Your task to perform on an android device: Open Sound Recorder Plus app, Open the Playback controls of the current recording and Go backward for 6 seconds
Image 0: 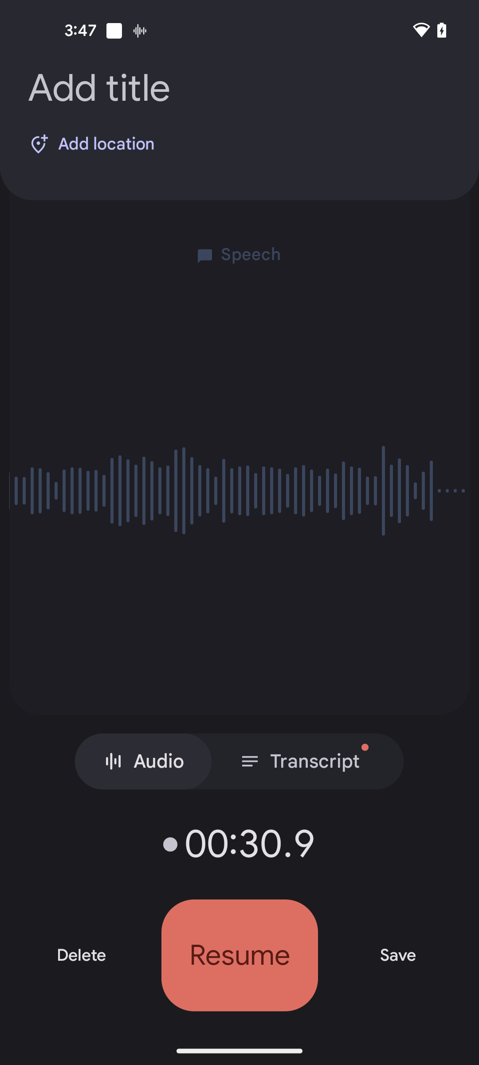
Open Sound Recorder Plus app
Step 0: open app "Sound Recorder Plus"
Image 1: 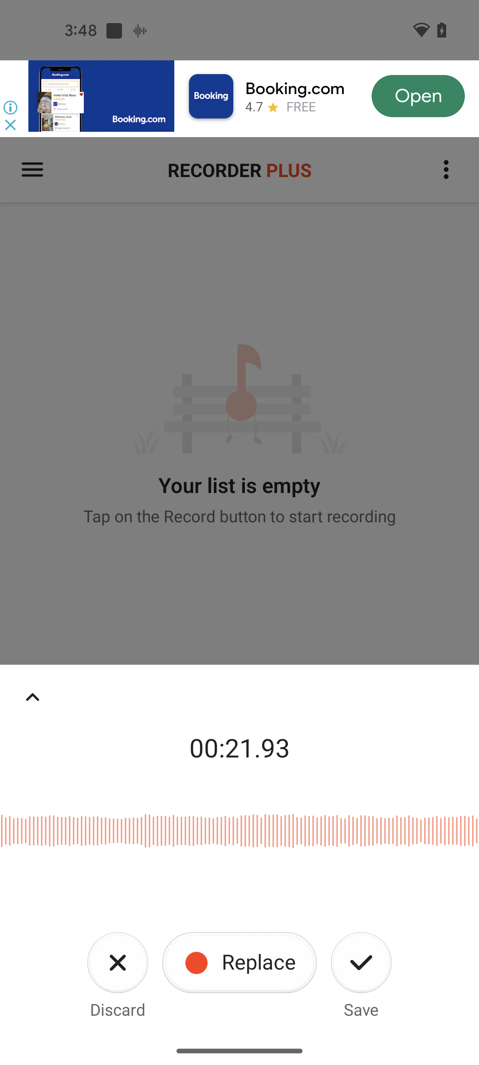
Click on the playback speed bar
Step 1: click (230, 834)
Image 2: 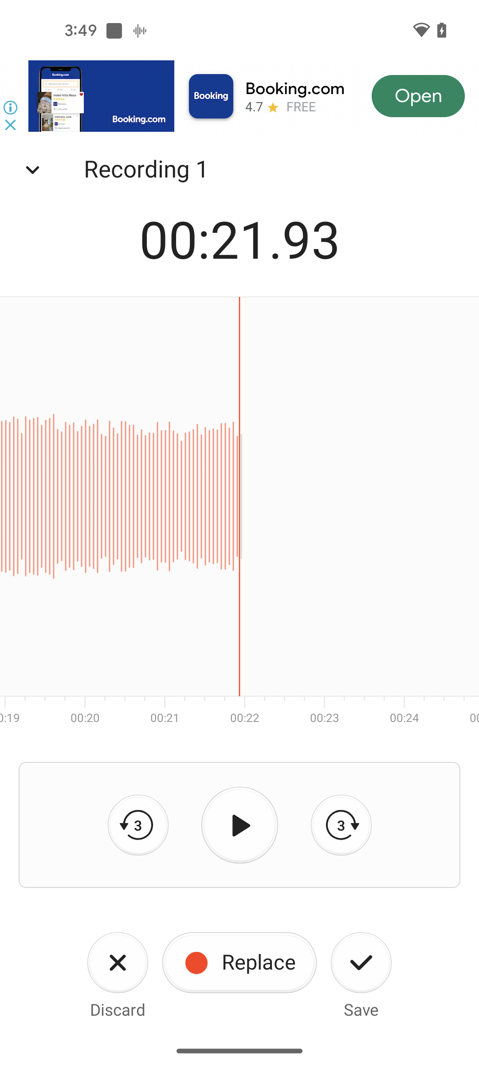
Go backward for 6 seconds
Step 2: click (133, 828)
Image 3: 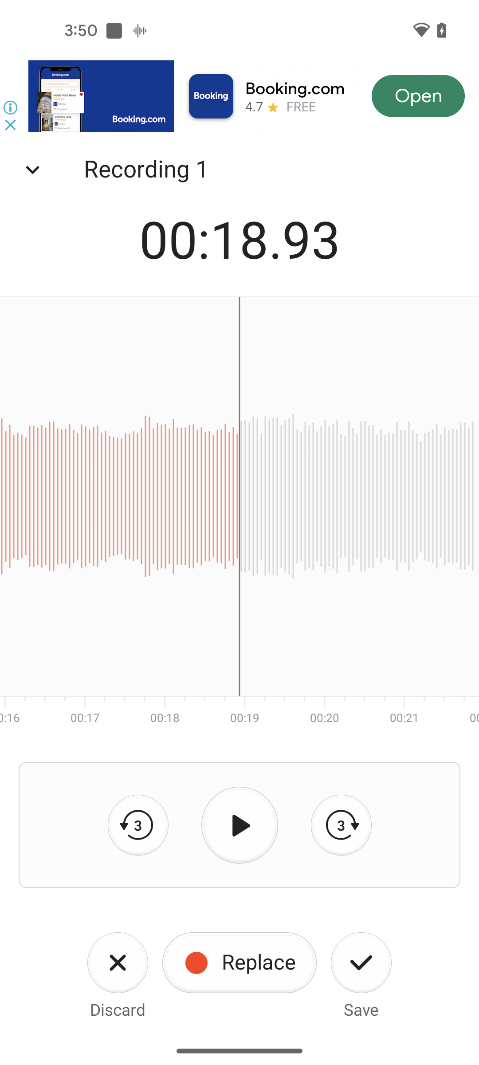
Go backward for 6 seconds
Step 3: click (138, 826)